Your task to perform on an android device: Open the Gmail App, Select the Nimbus Team Mail, go to the three dots and move the mail to the Social Folder.
Image 0: 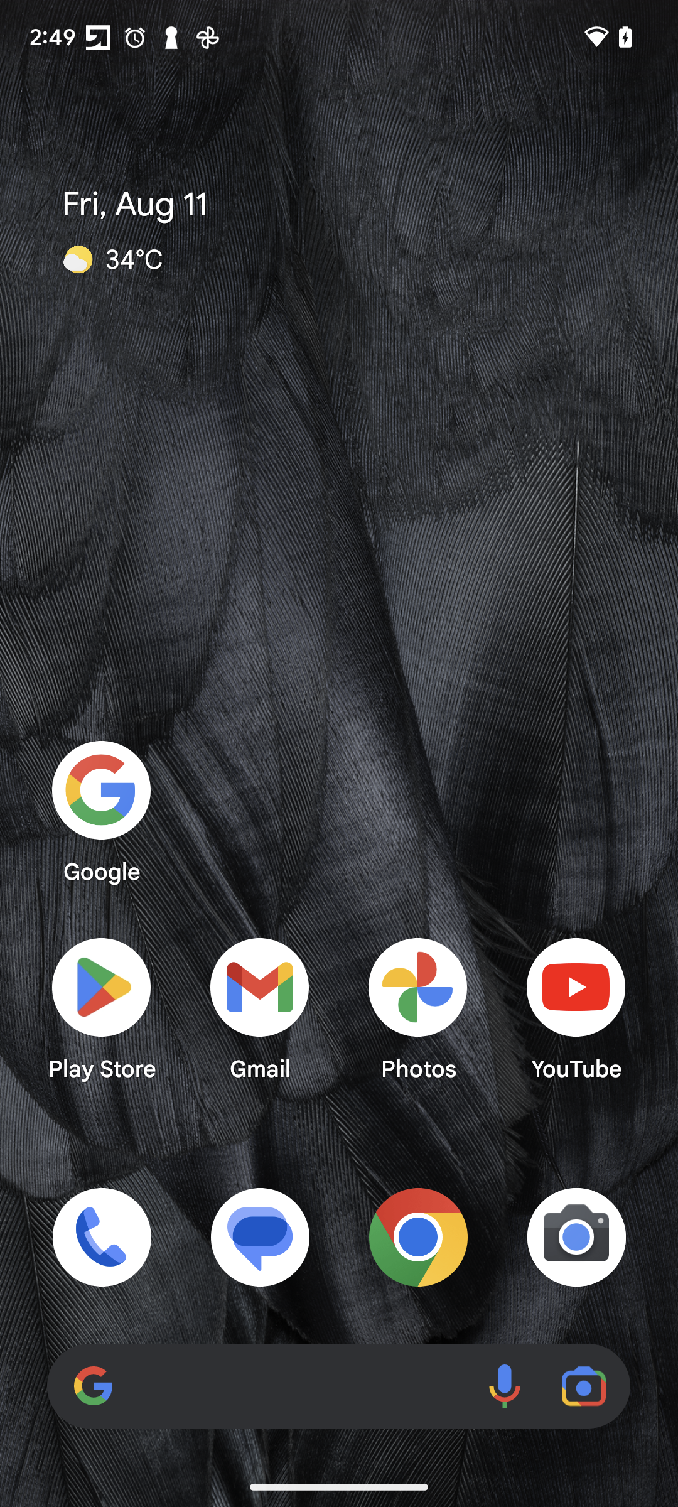
Open the Gmail App
Step 0: open app "Gmail"
Image 1: 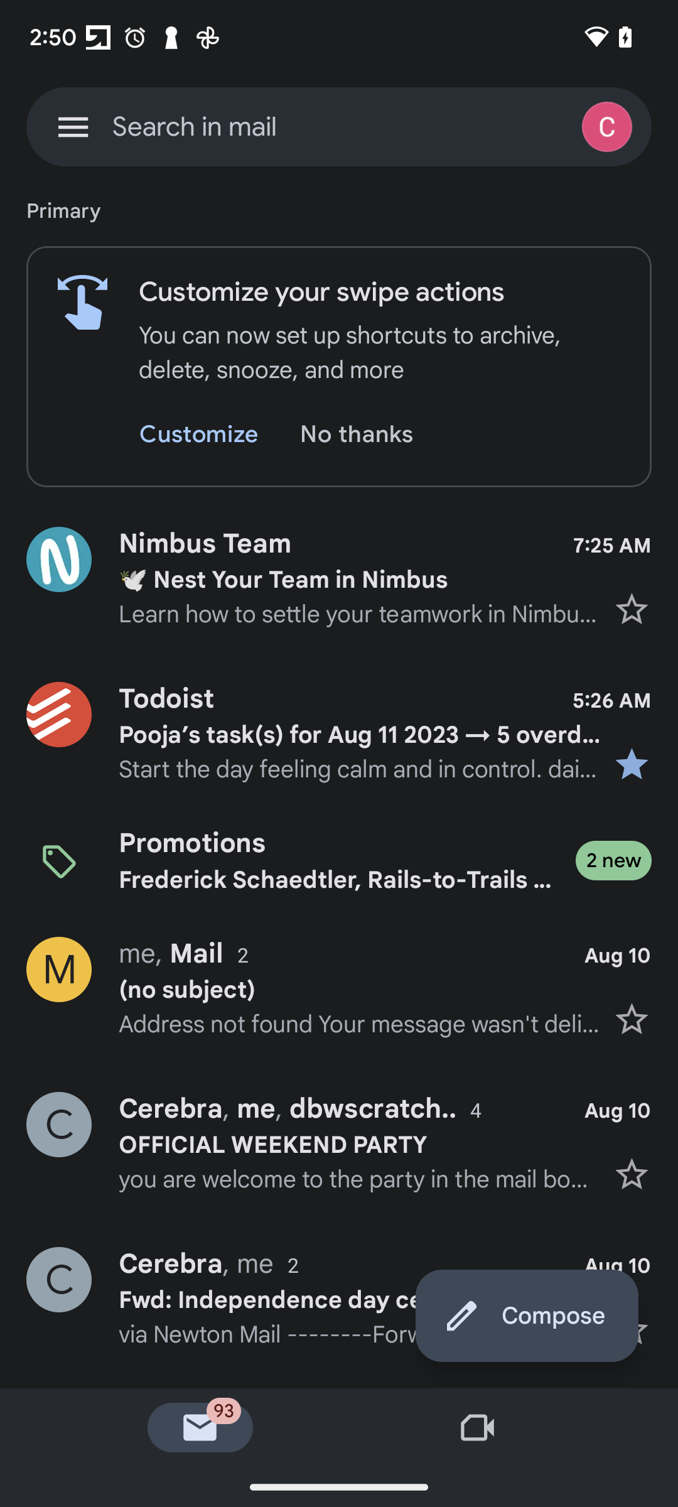
Select the Nimbus Mail 
Step 1: click (339, 578)
Image 3: 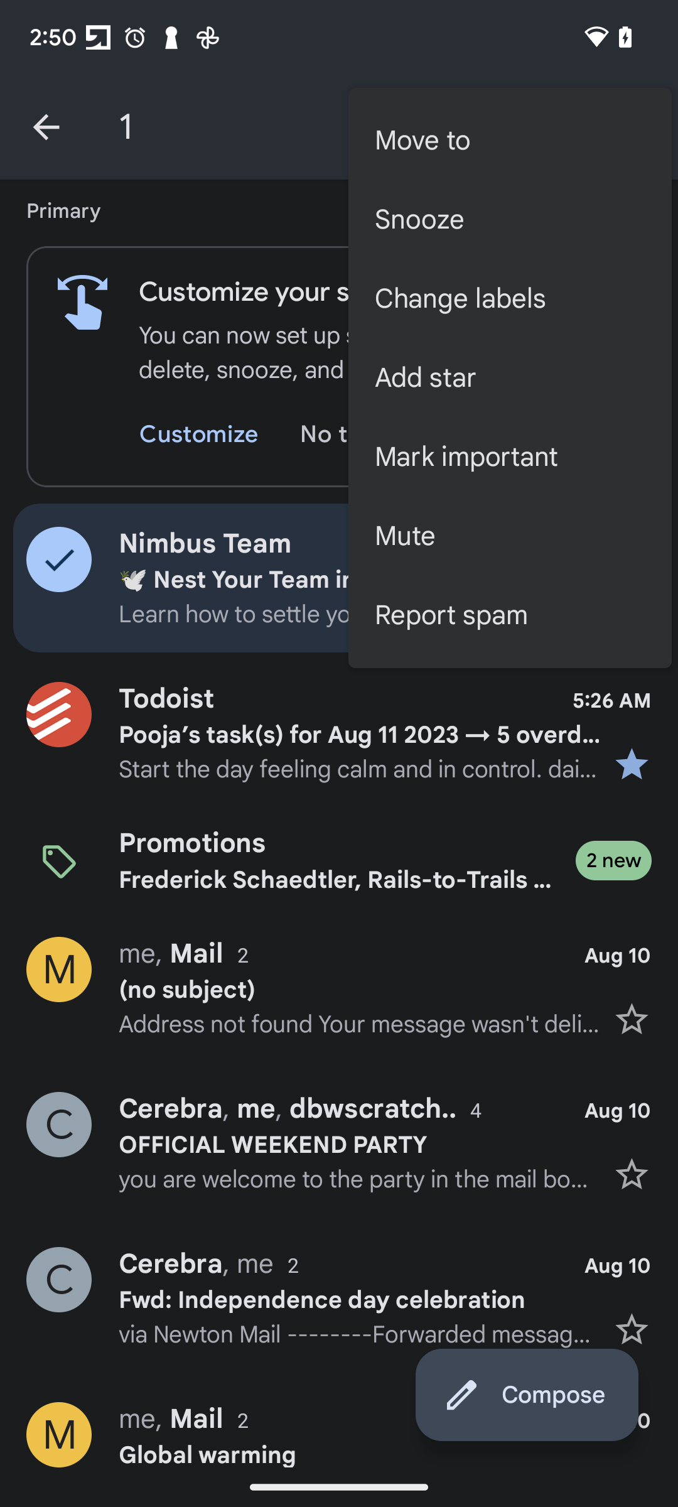
Click on the Move to Option to Move the Nimbus Mail 
Step 3: click (510, 141)
Image 4: 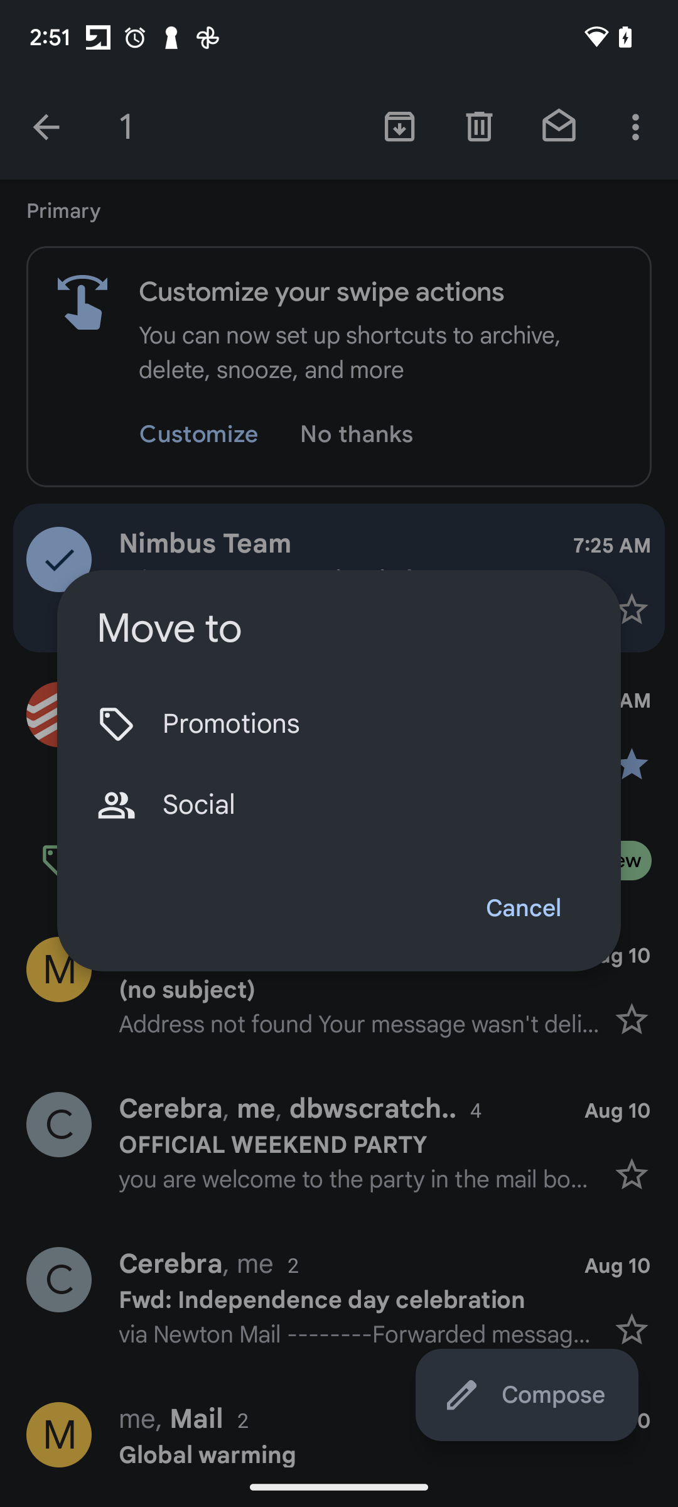
Select the Social Folder to Move the Nimbus Team Mail 
Step 4: click (372, 804)